Your task to perform on an android device:  Open the Artsticker app, search for the Onomatopoeia in the search bar and tap on the search button to view the painting. 
Image 0: 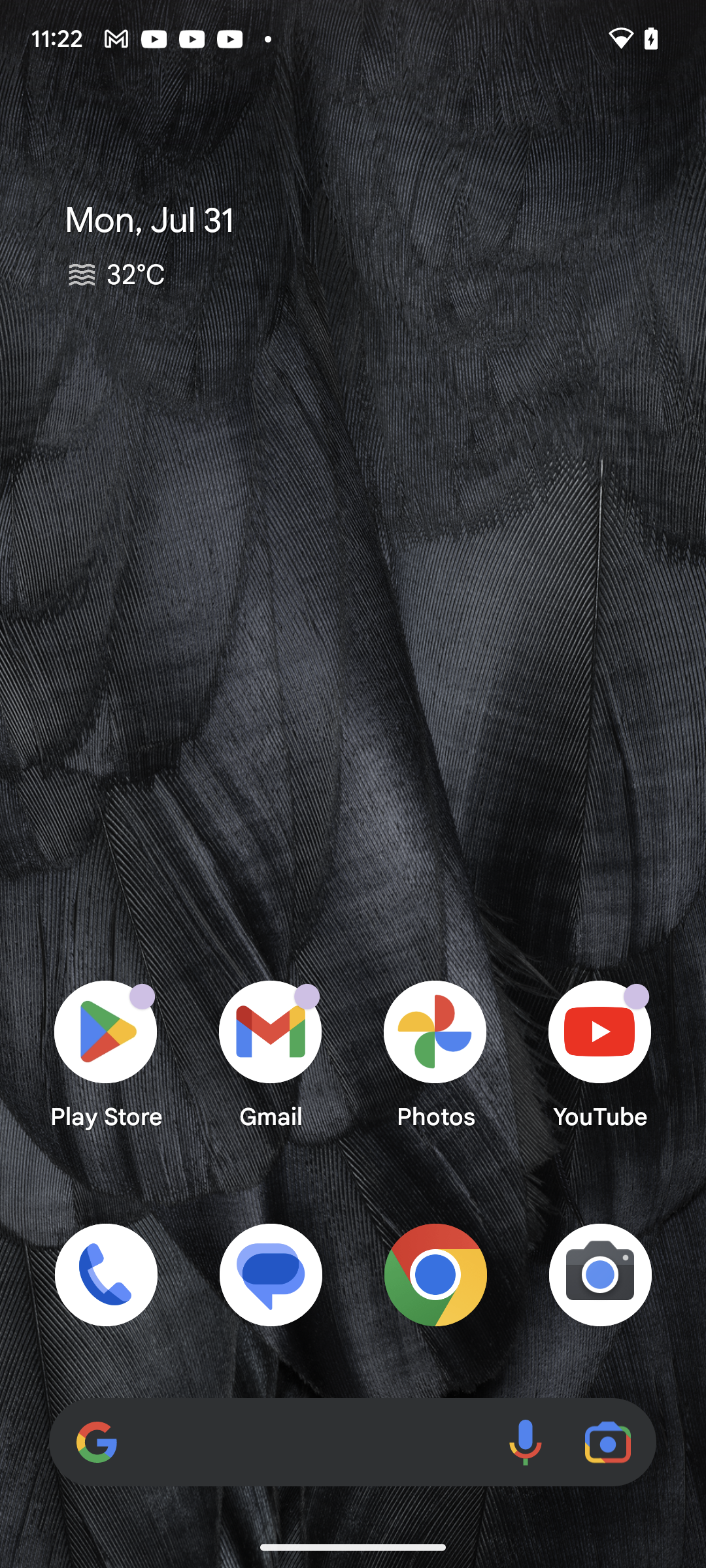
Open the ArtSticker App
Step 0: open app "ArtSticker"
Image 1: 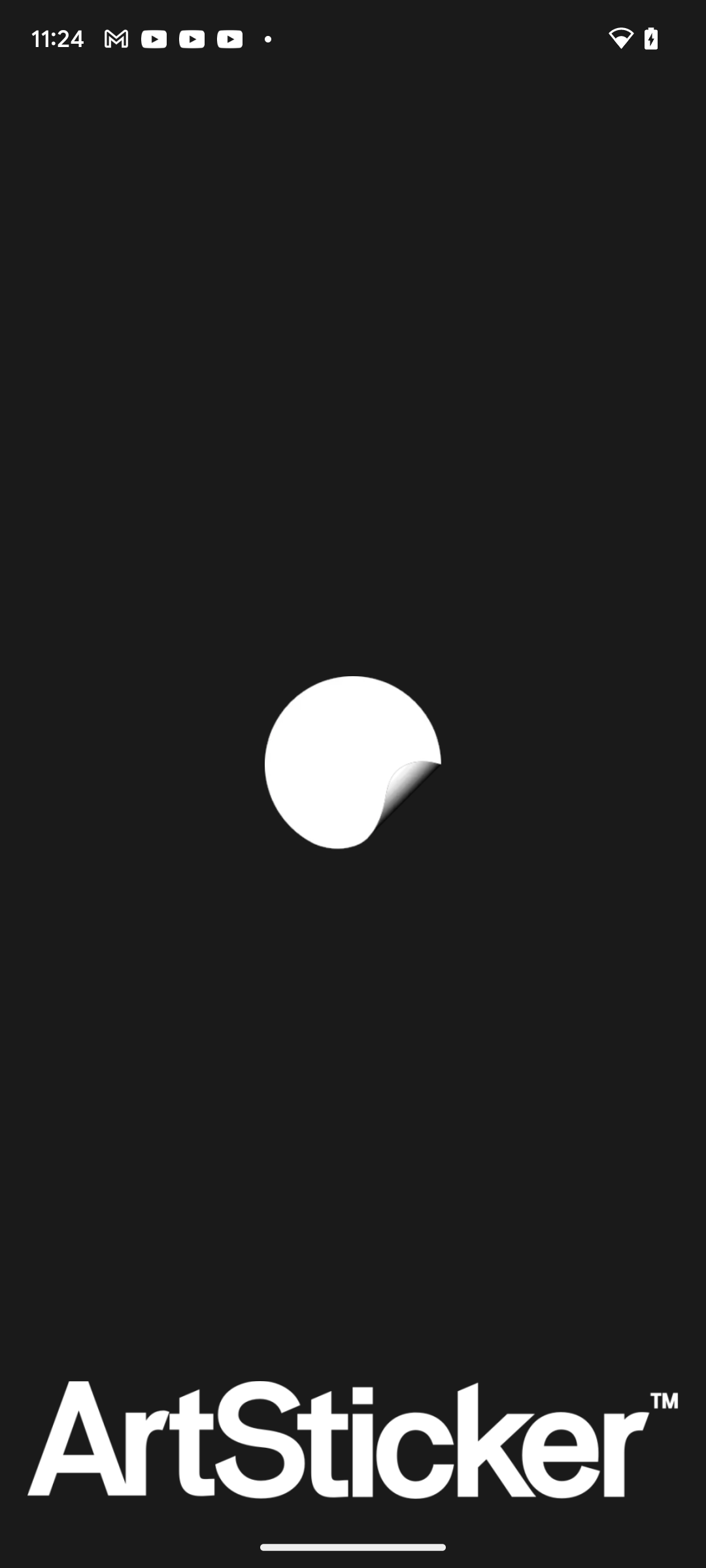
Open the ArtSticker App
Step 1: wait
Image 2: 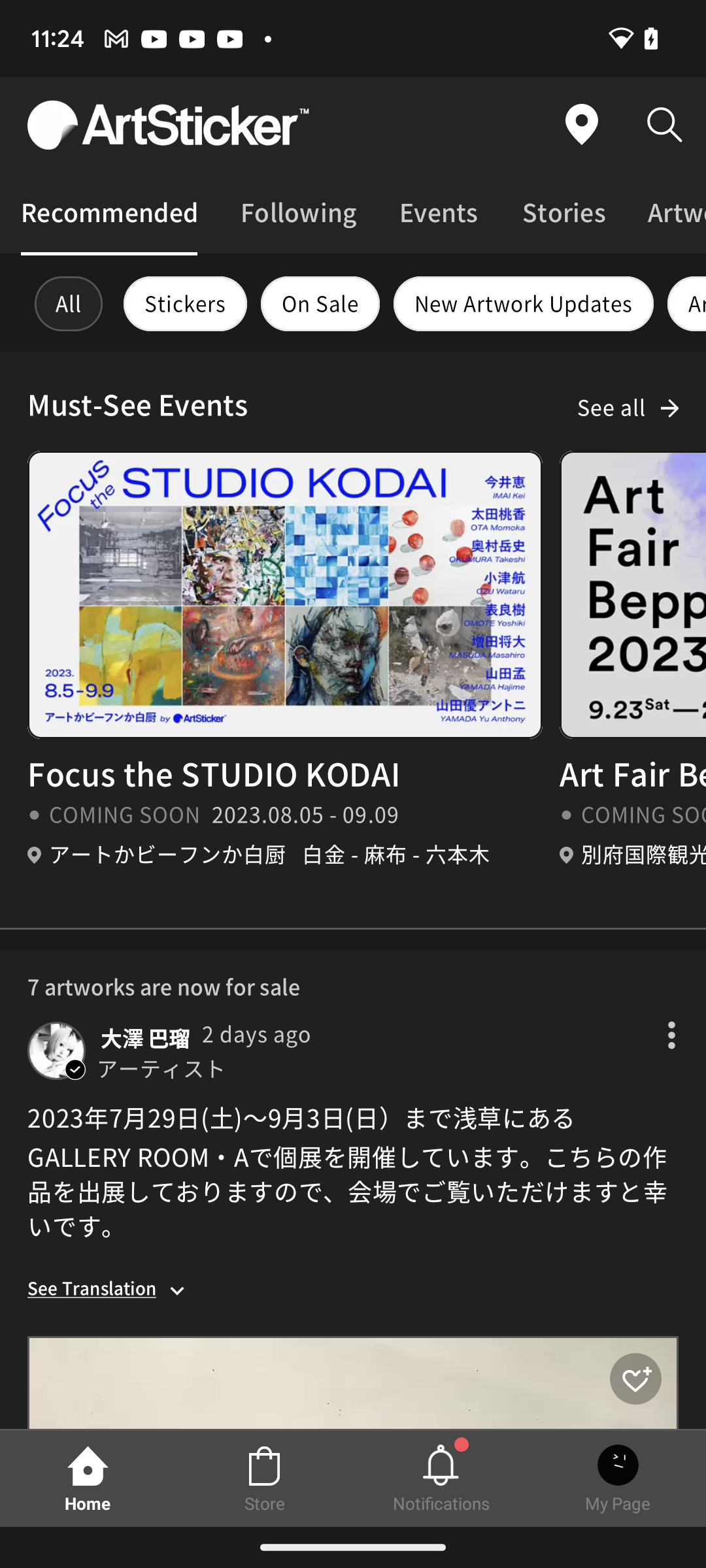
Click on the Search Icon at the top right corner
Step 2: click (645, 123)
Image 4: 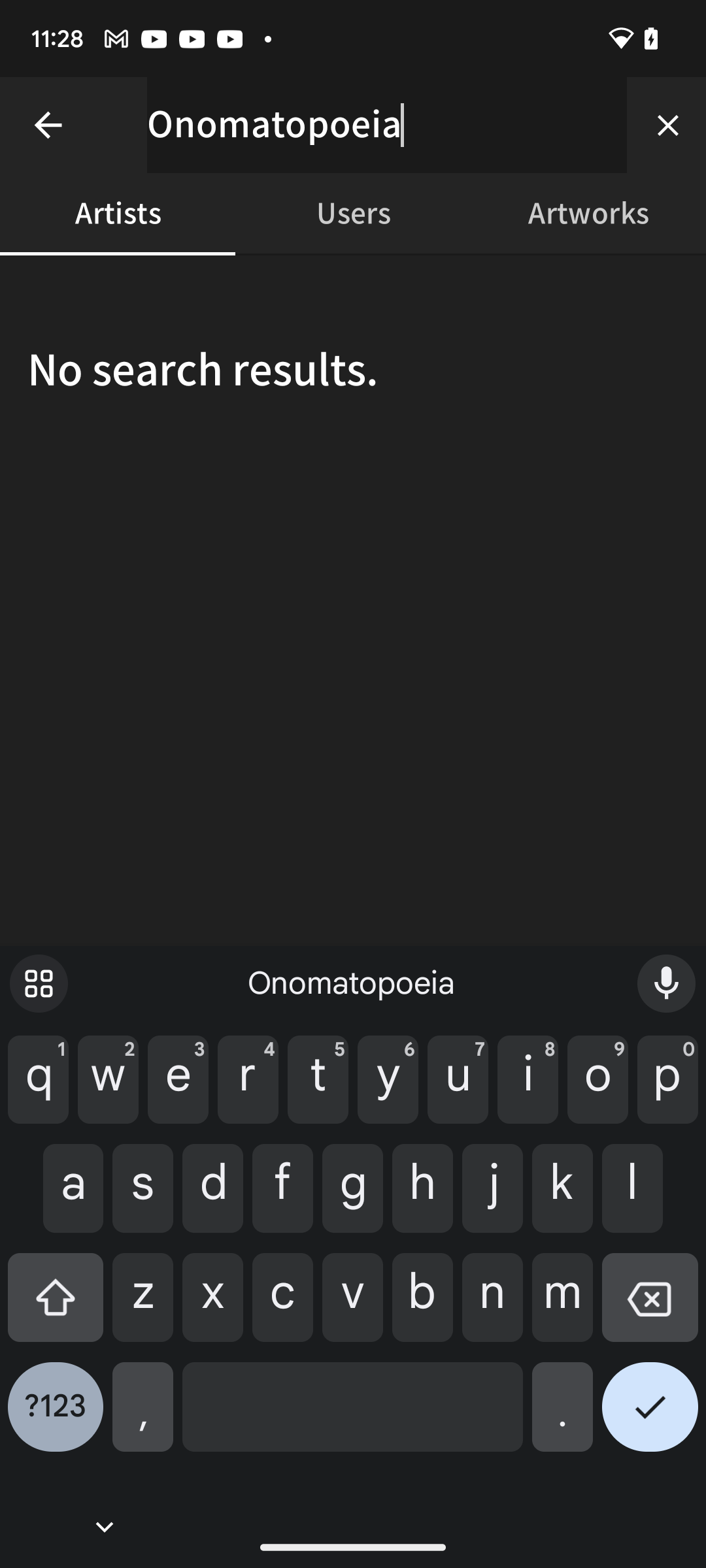
Click on the Artworks label at the top right corner
Step 4: click (588, 214)
Image 5: 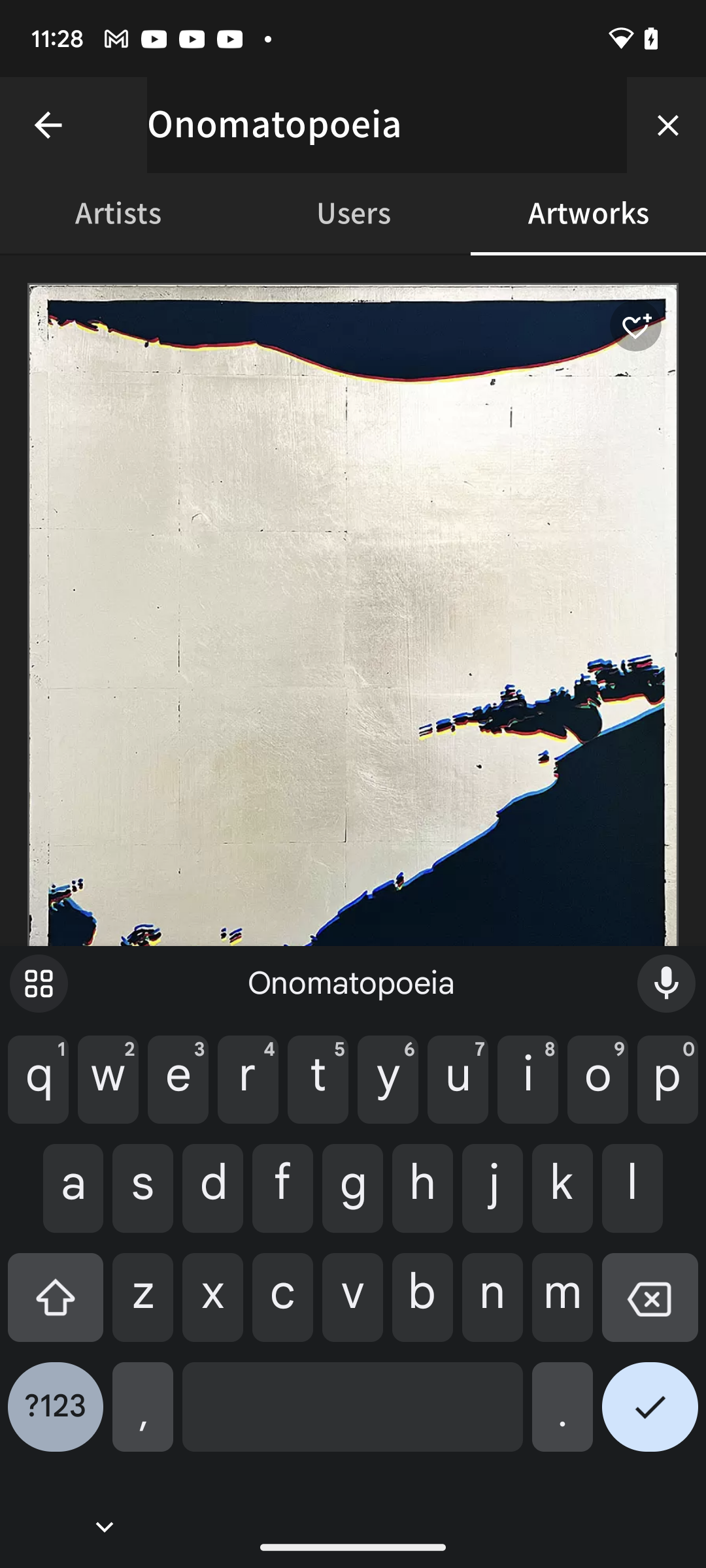
Click on the right button in the keyboard
Step 5: click (650, 1417)